Your task to perform on an android device: I will view various types of dining tables to select the best one.
Image 0: 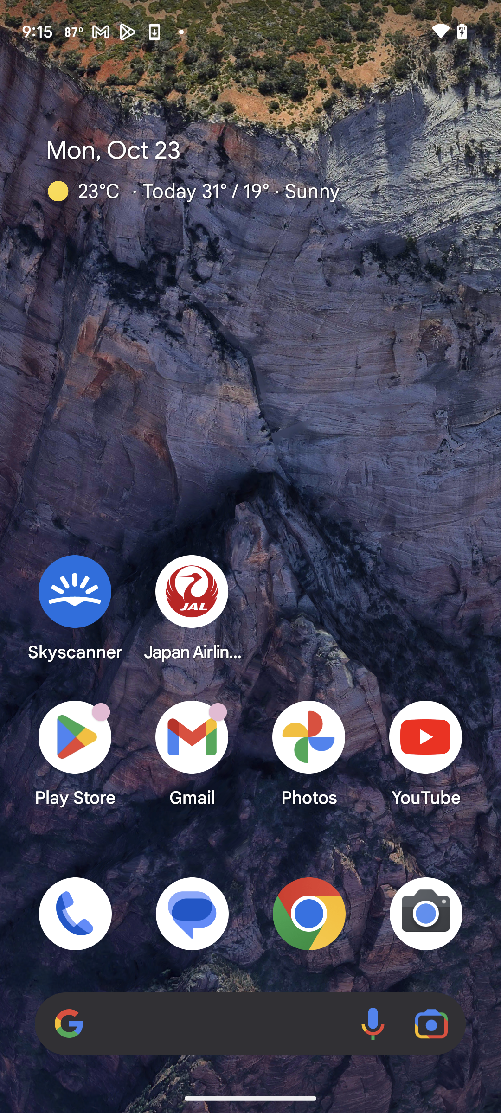
Open Pepperfry app.
Step 0: open app "Pepperfry"
Image 1: 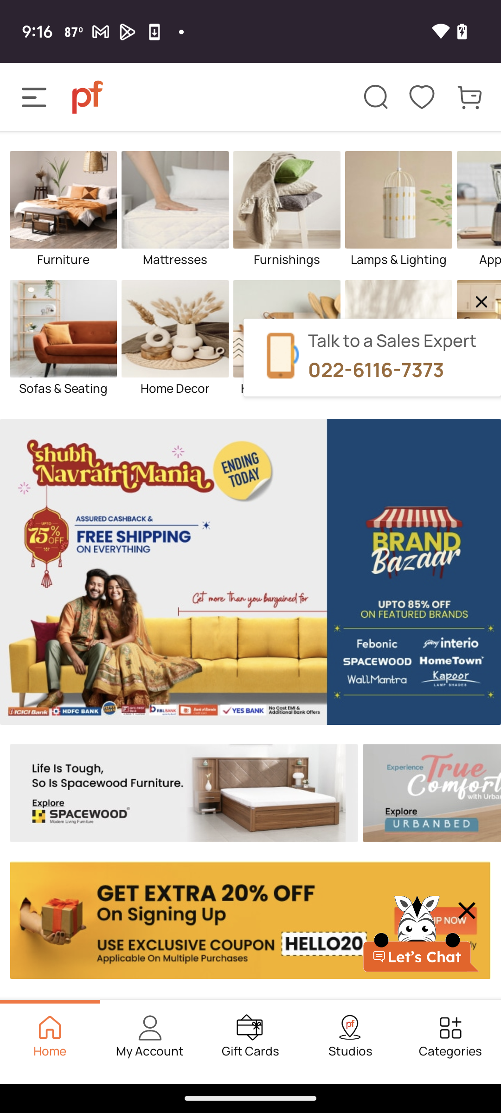
Click on the search box.
Step 1: click (376, 97)
Image 2: 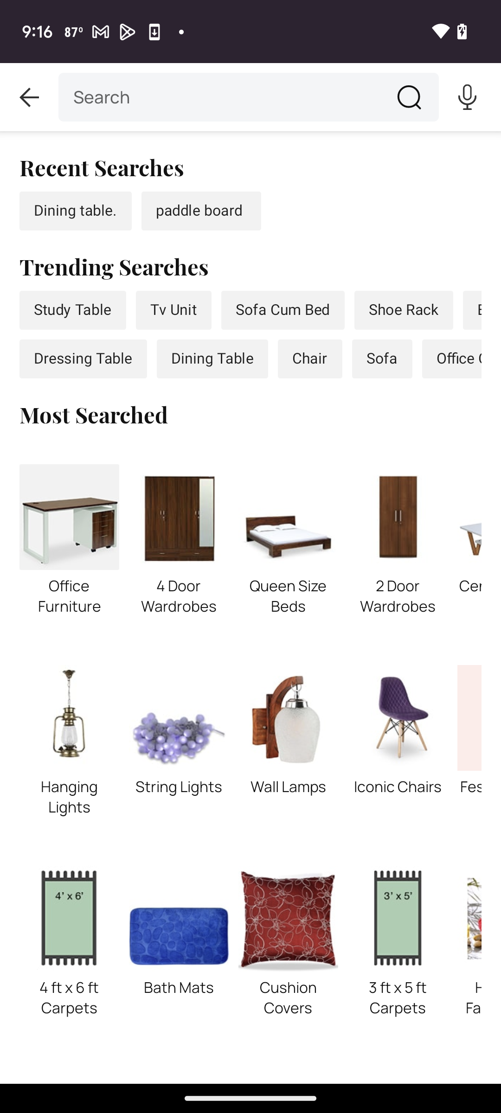
Click on the search box.
Step 2: click (138, 106)
Image 3: 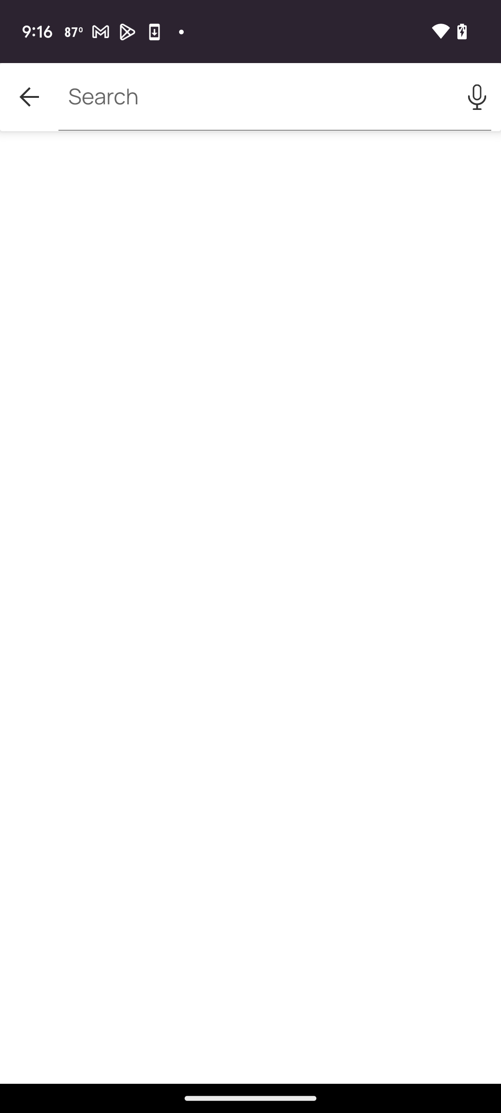
Click on the search box.
Step 3: click (102, 97)
Image 4: 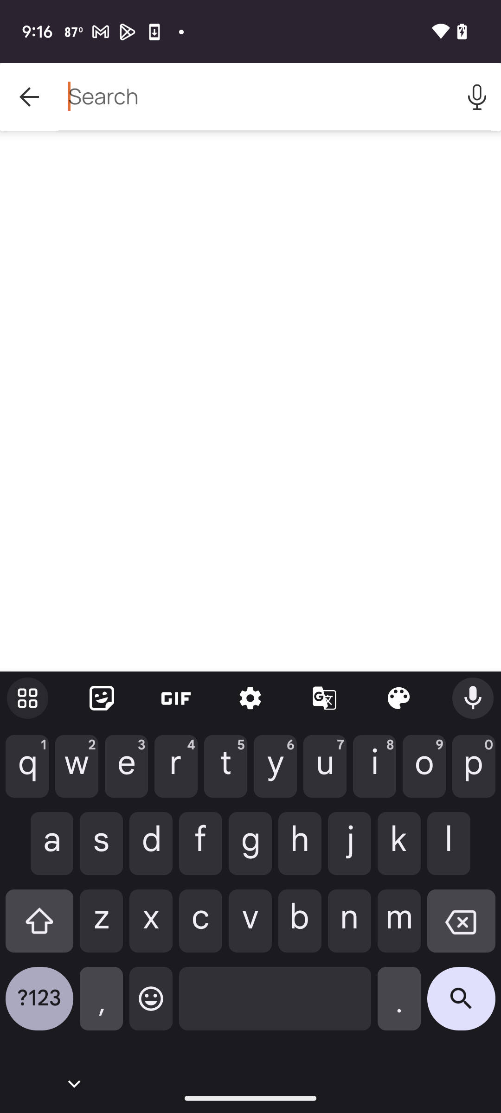
Type Dining table in the search box.
Step 4: type "Dining table."
Image 5: 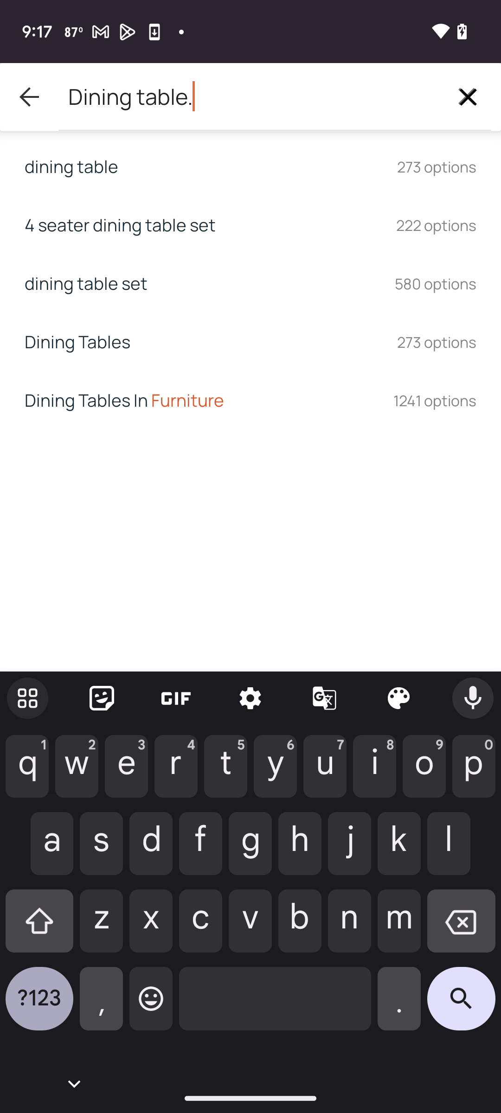
Click on the search icon.
Step 5: click (461, 1006)
Image 6: 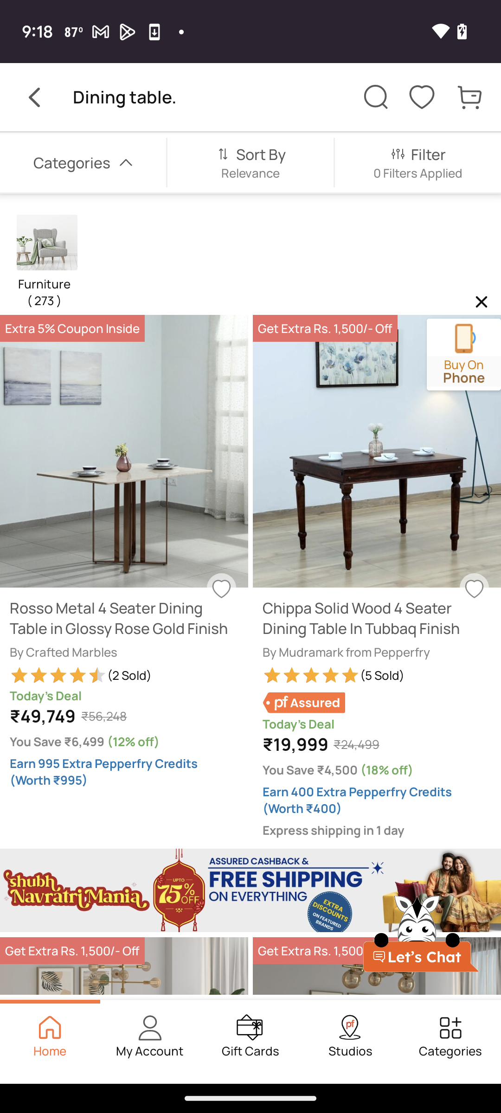
Swipe up to view products.
Step 6: scroll down
Image 7: 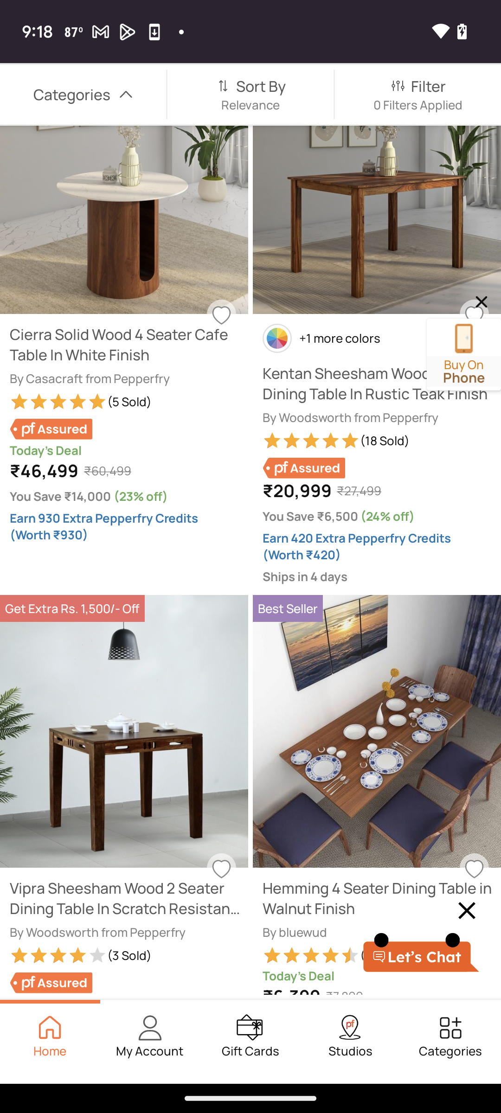
Swipe up to view products.
Step 7: scroll down